Your task to perform on an android device: Open the file manager app and open the  au_uu_SzH3yR2.mp3 in Tera Box.
Image 0: 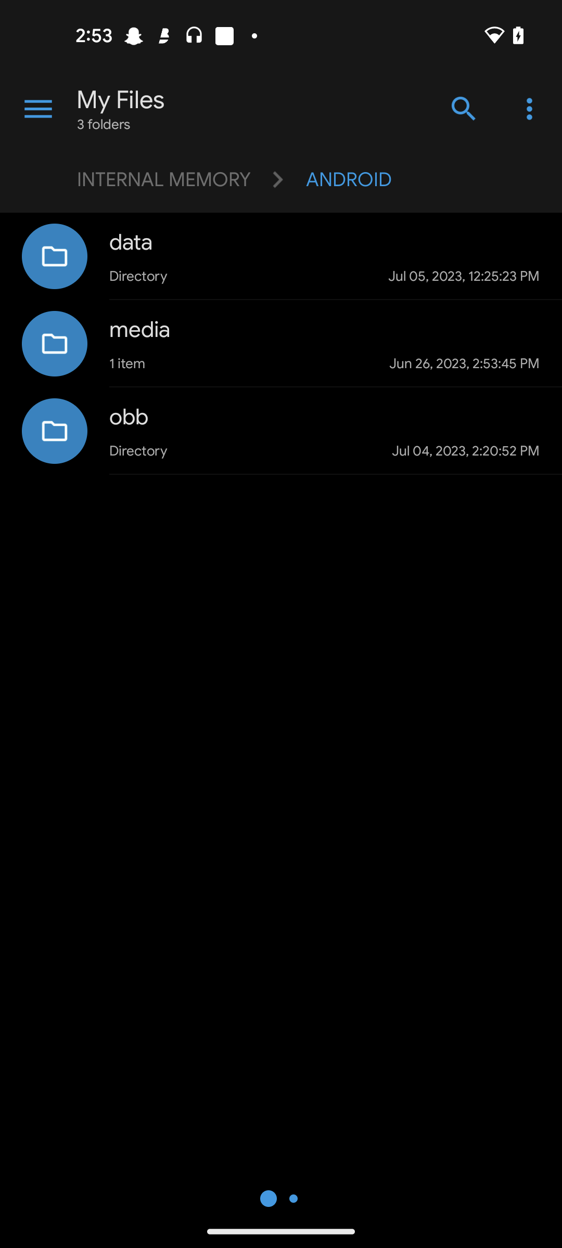
open file manager app
Step 0: open app "File Manager"
Image 2: 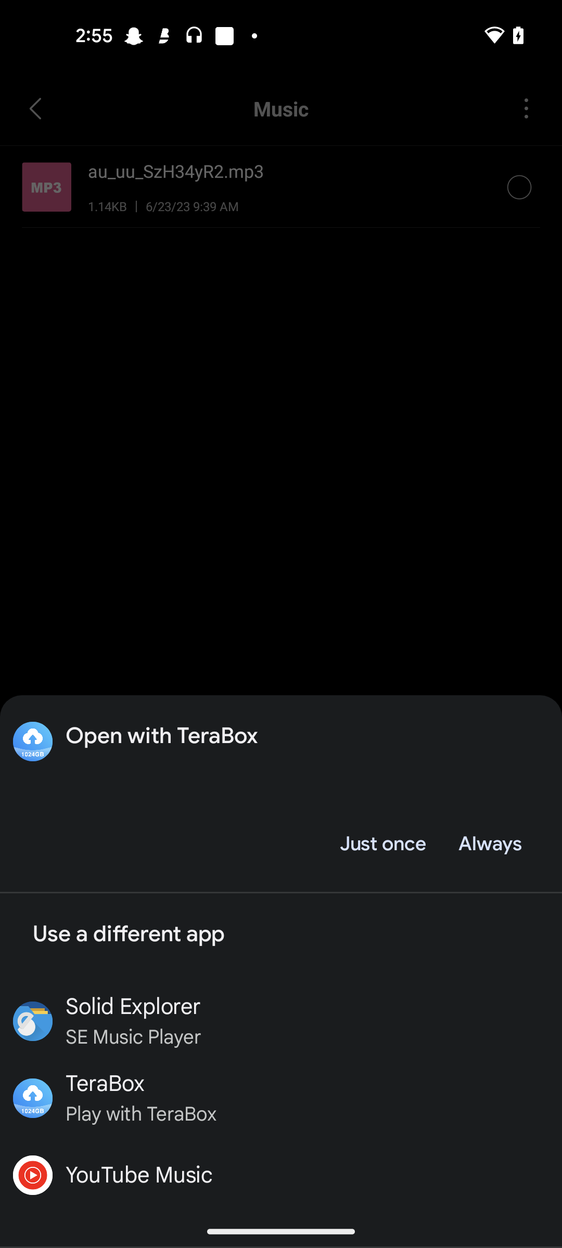
Click on the TeraBox
Step 2: click (281, 1098)
Image 3: 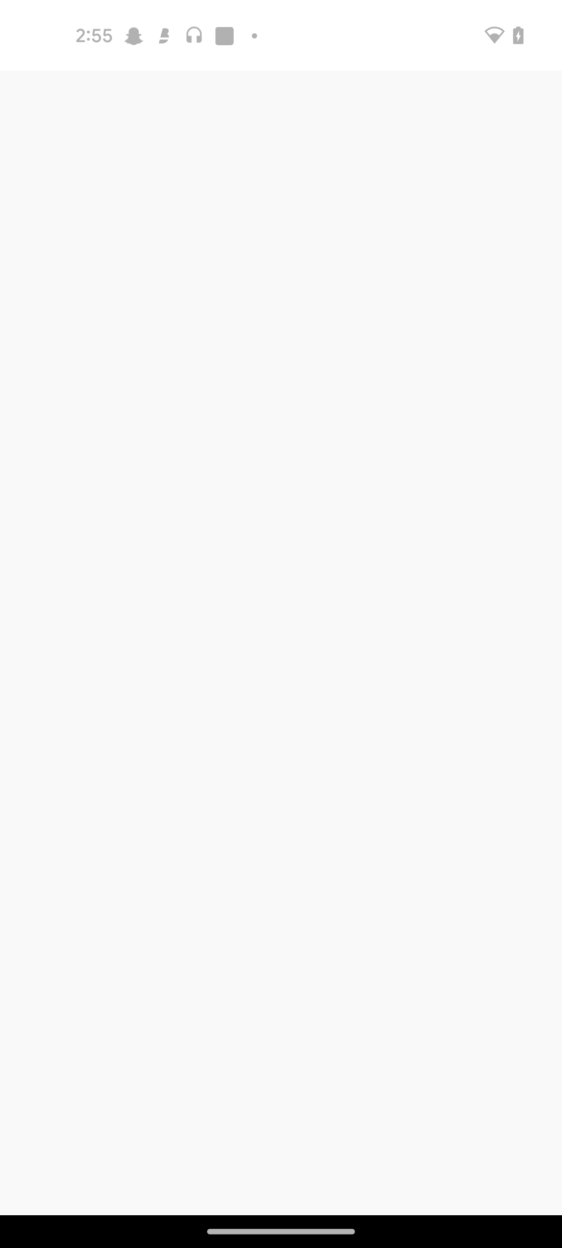
Click on the TeraBox
Step 3: wait